Your task to perform on an android device: When I purchase books from Amazon, some of them are damaged. Display to me only Prime The Red and the Black book by Stendhal.
Image 0: 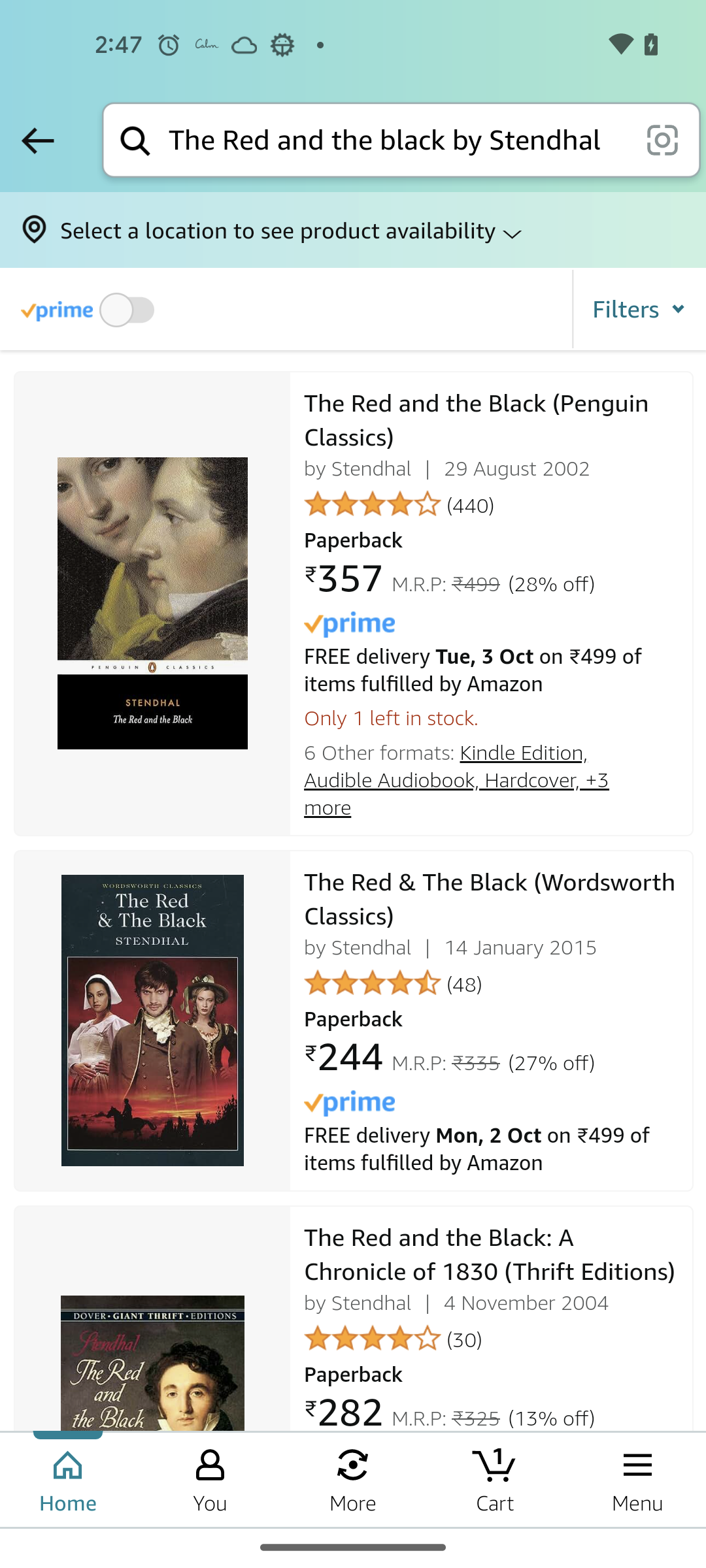
Click on the Prime Slide bar
Step 0: click (86, 308)